Your task to perform on an android device: I'm interested in the first product Apple MacBook Pro M3 Laptop, thus I'd like to read some customer feedback about it.
Image 0: 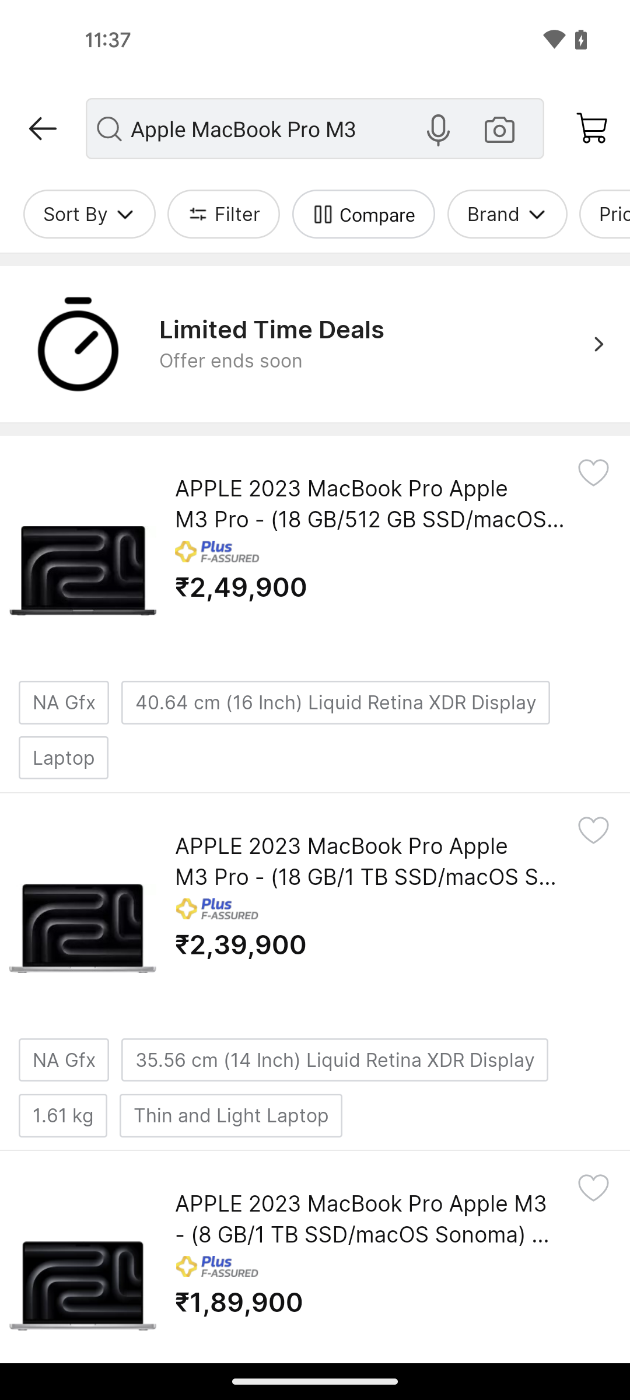
scroll up
Step 0: scroll up
Image 1: 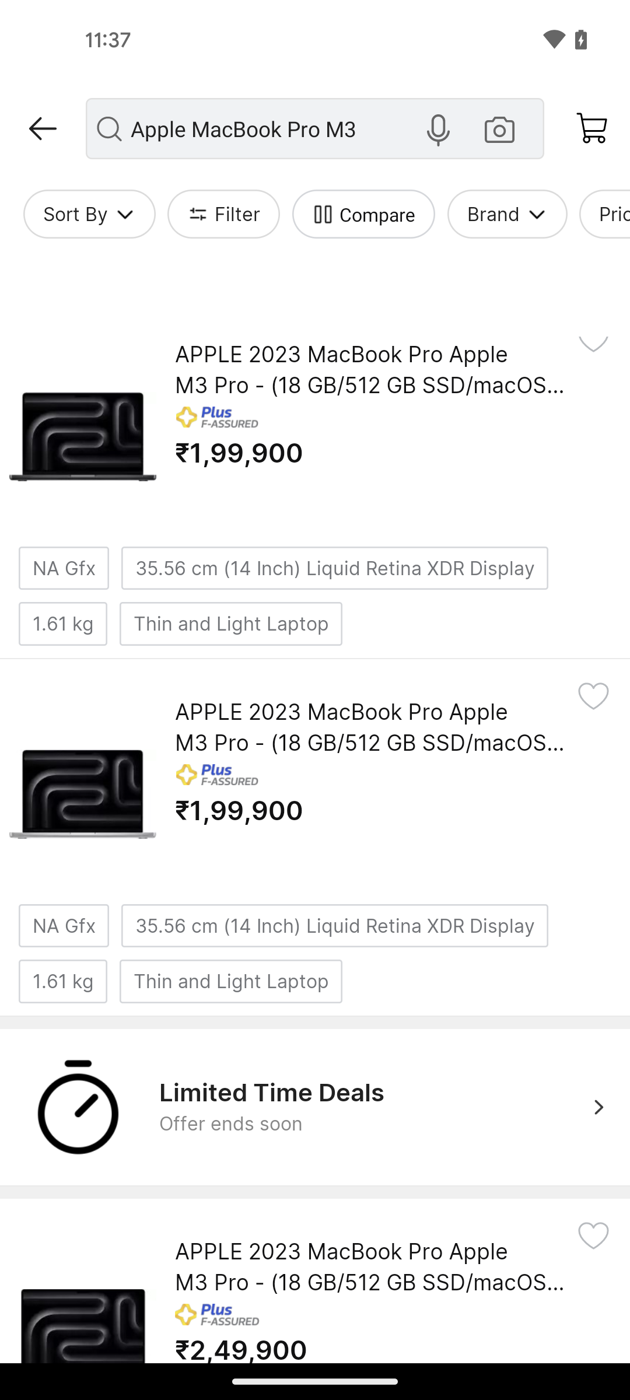
scroll up
Step 1: scroll up
Image 2: 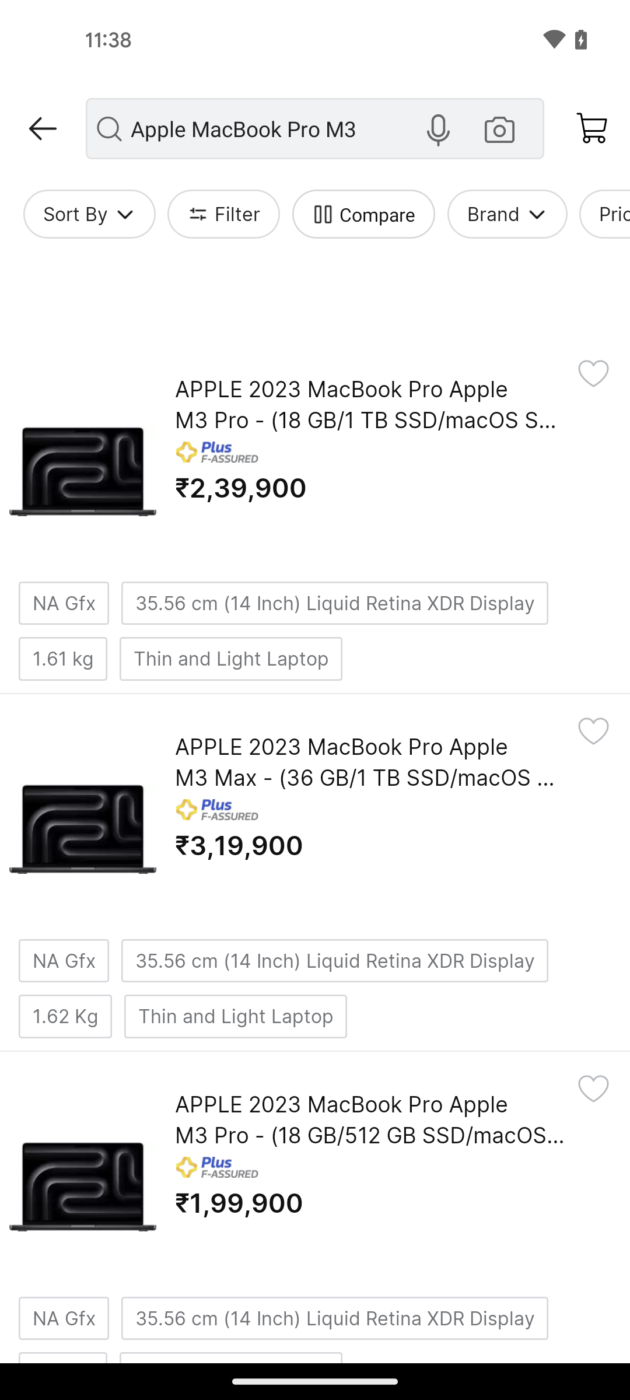
scroll up
Step 2: scroll up
Image 3: 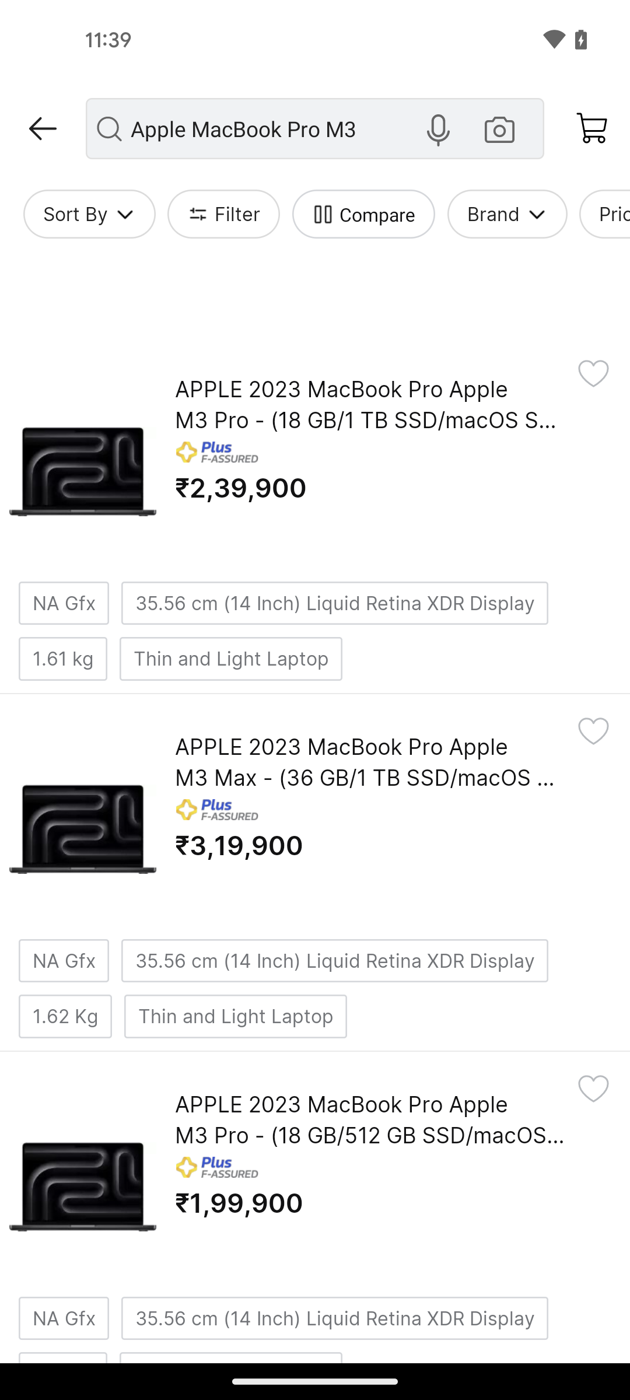
click on the first product
Step 3: click (369, 404)
Image 4: 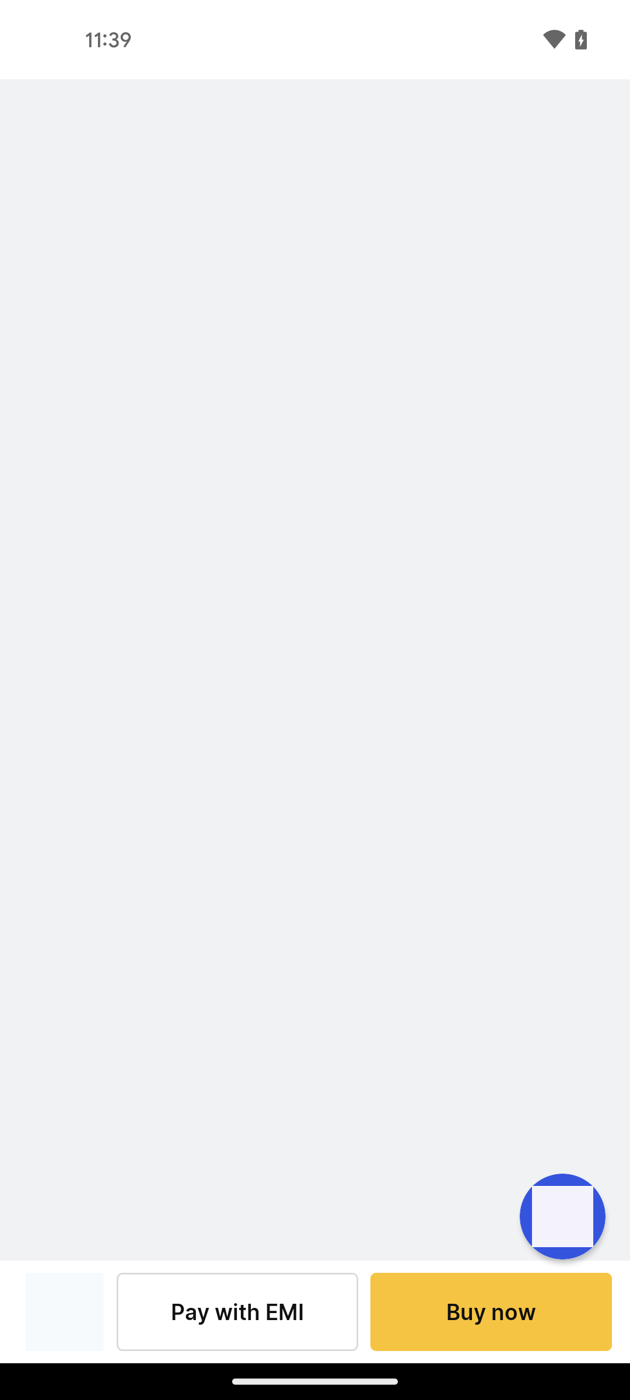
click on the first product
Step 4: wait
Image 5: 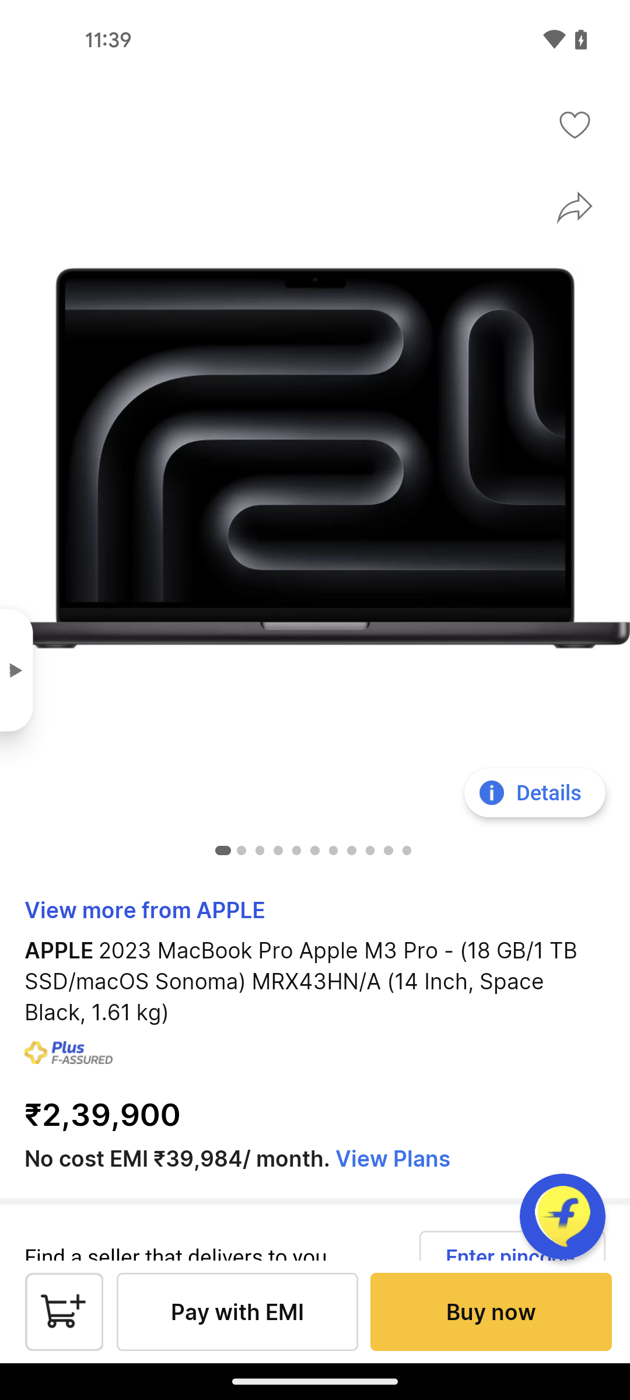
scroll down
Step 5: scroll down
Image 6: 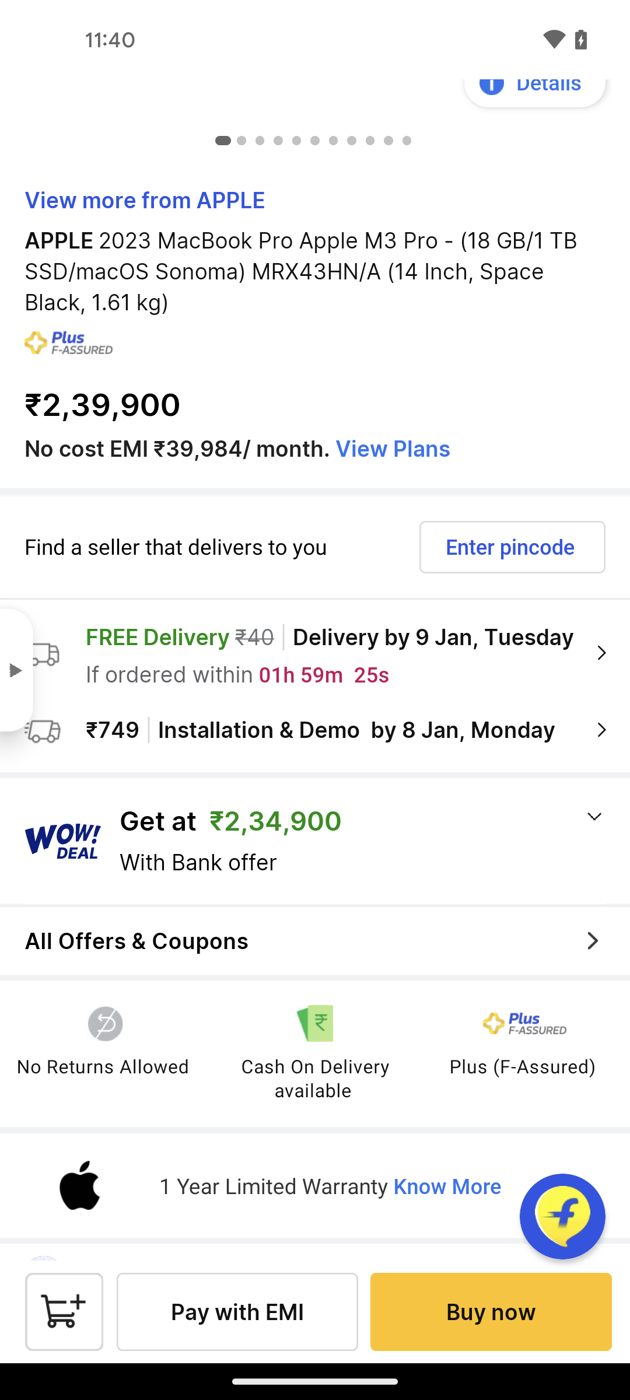
scroll down
Step 6: scroll down
Image 7: 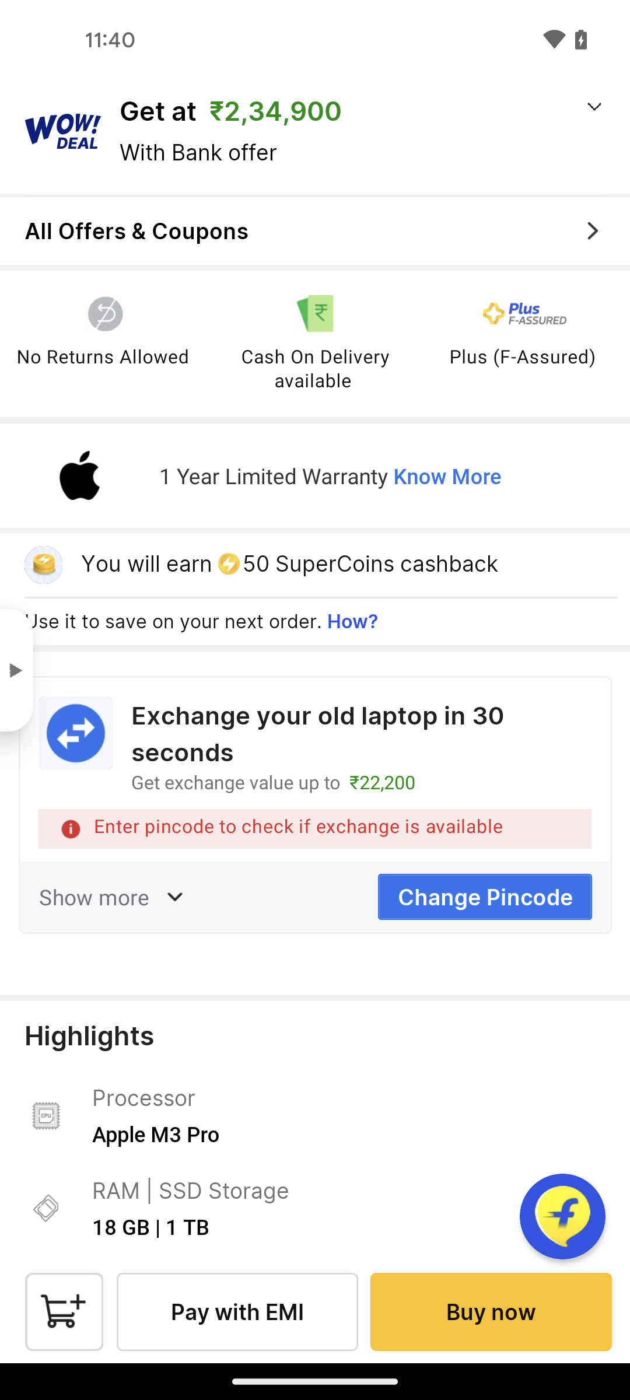
scroll down
Step 7: scroll down
Image 8: 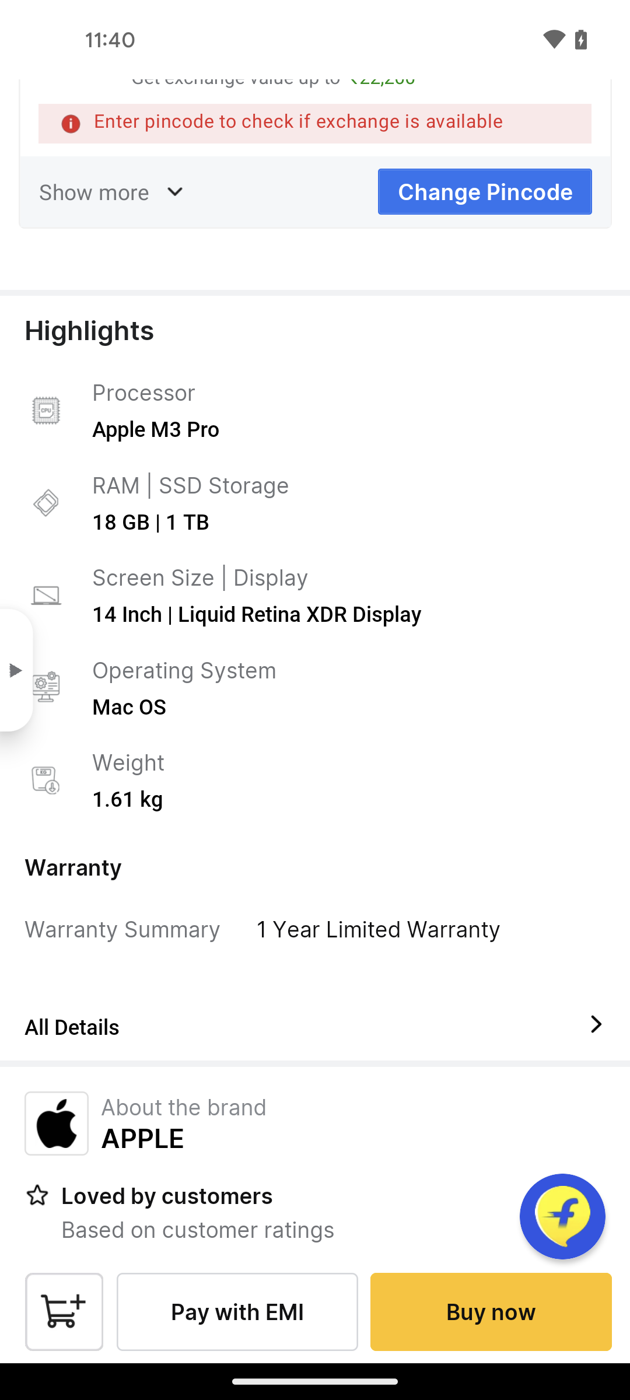
scroll down
Step 8: scroll down
Image 9: 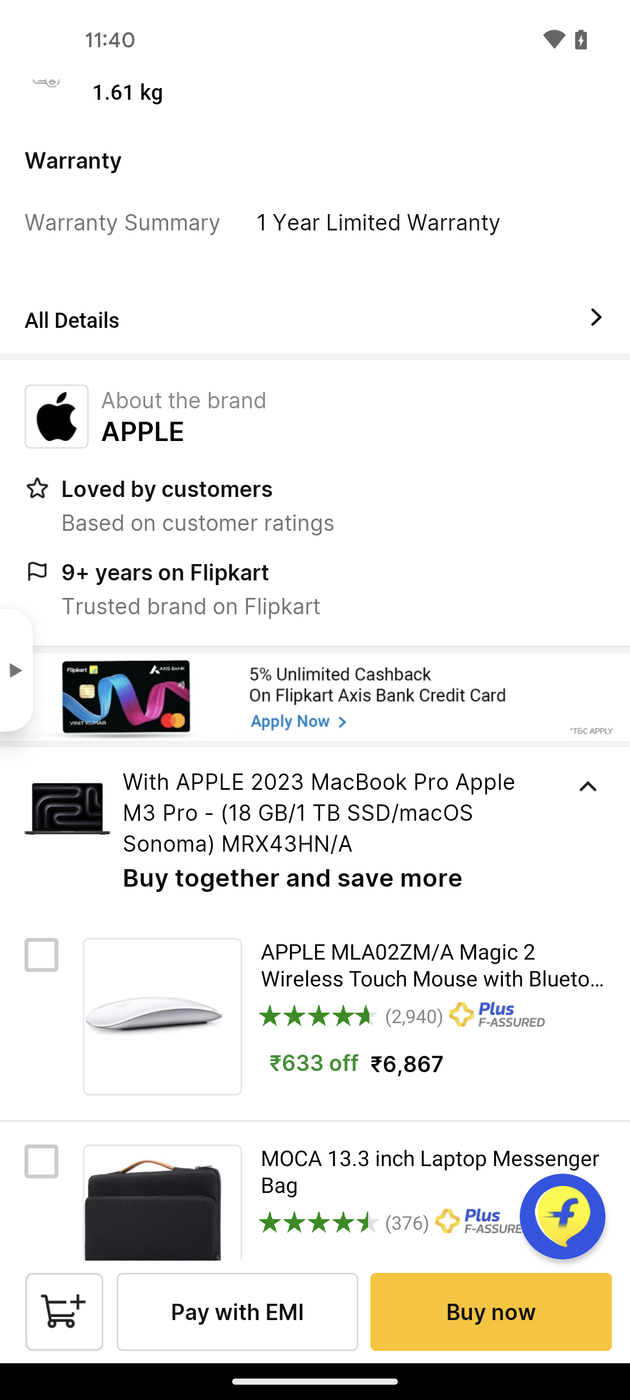
scroll down
Step 9: scroll down
Image 10: 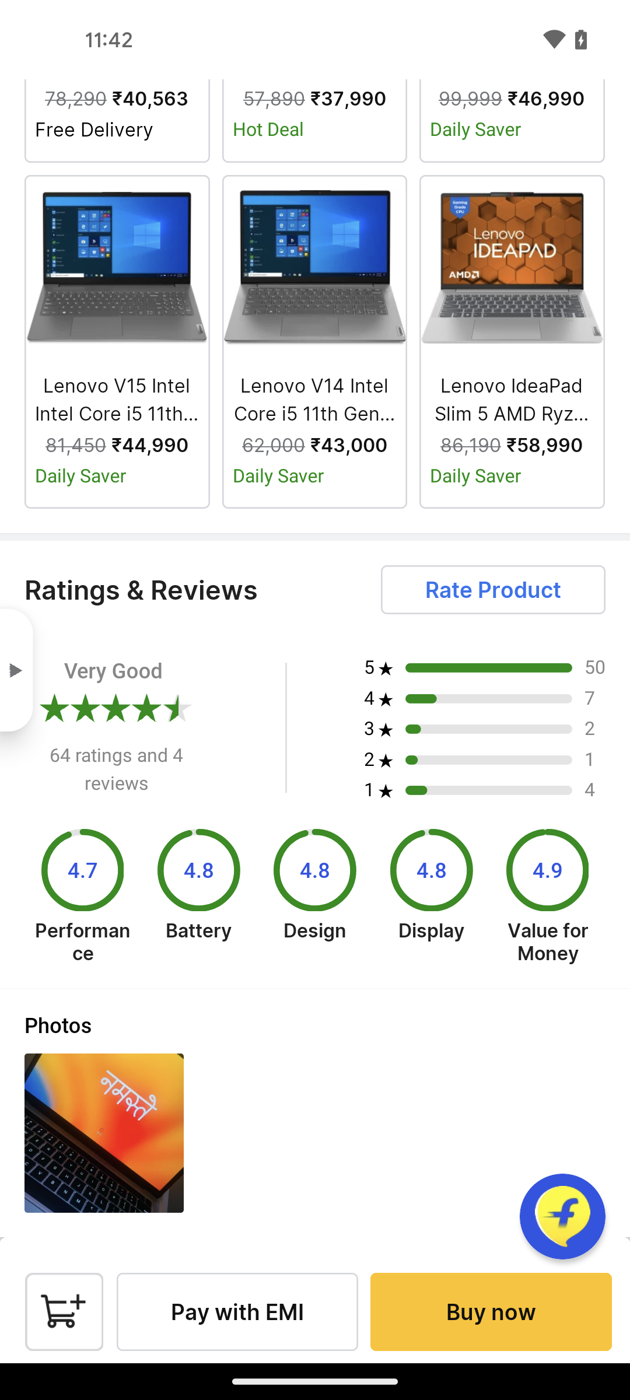
scroll down
Step 10: scroll down
Image 11: 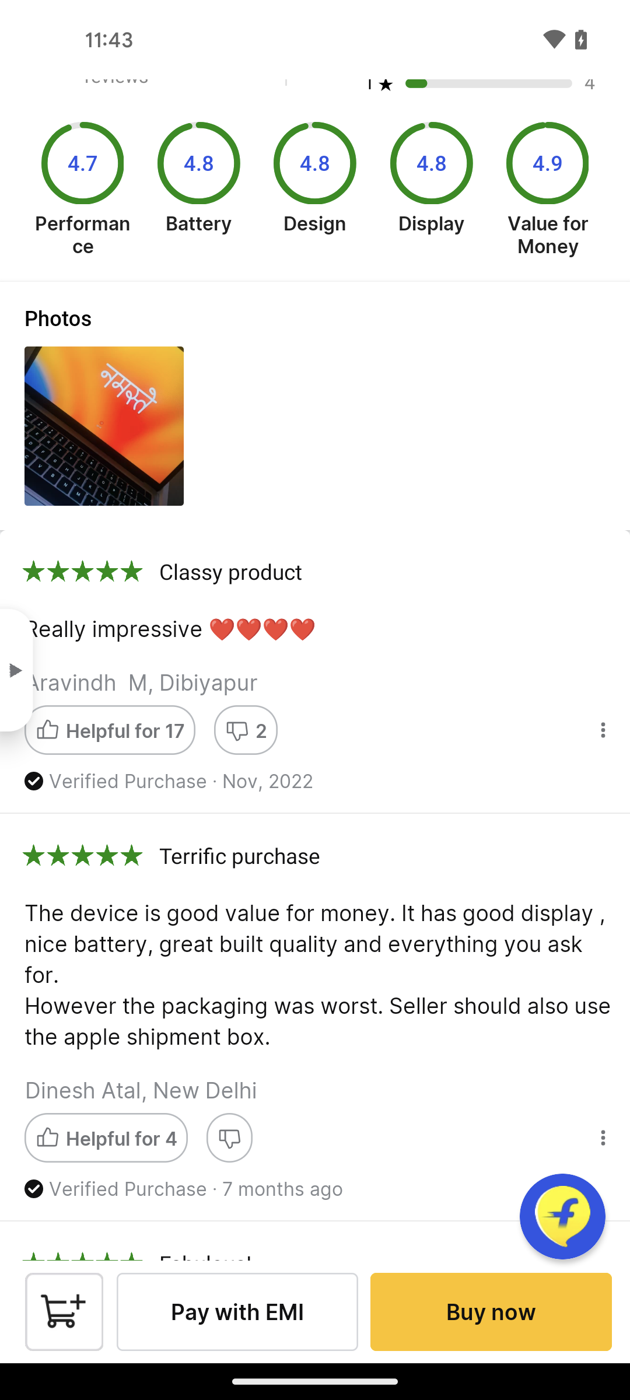
scroll down
Step 11: scroll down
Image 12: 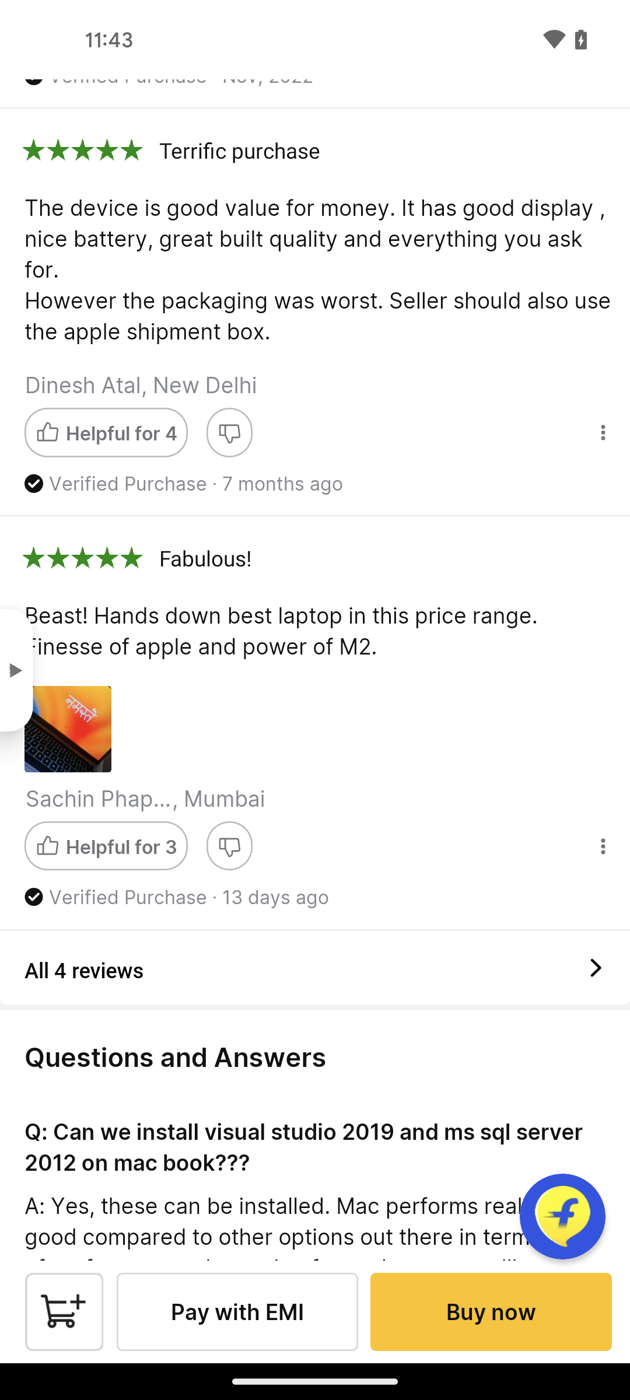
click on All Reviews
Step 12: click (96, 971)